Your task to perform on an android device: Reset the Stopwatch in the clock app .
Image 0: 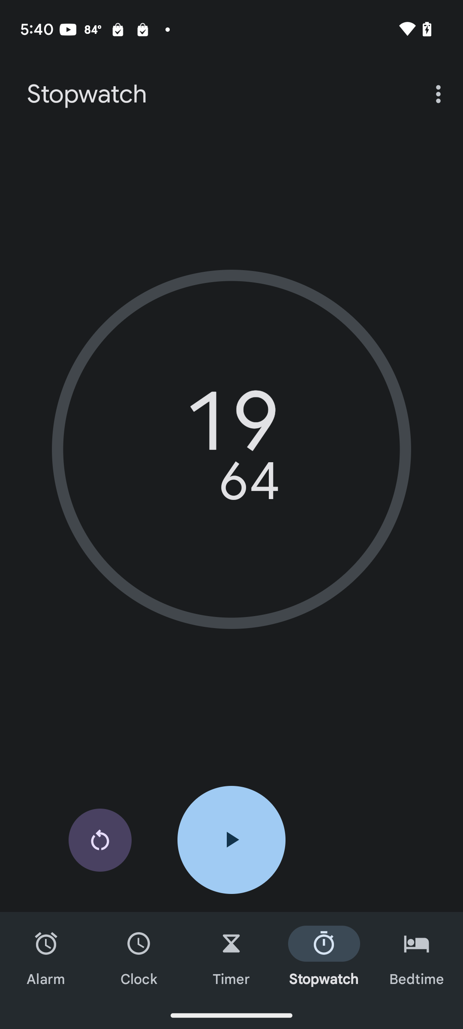
Click on the reset icon
Step 0: click (100, 840)